Your task to perform on an android device: I want to share my reminder with my son, Olivier Dupont.
Image 0: 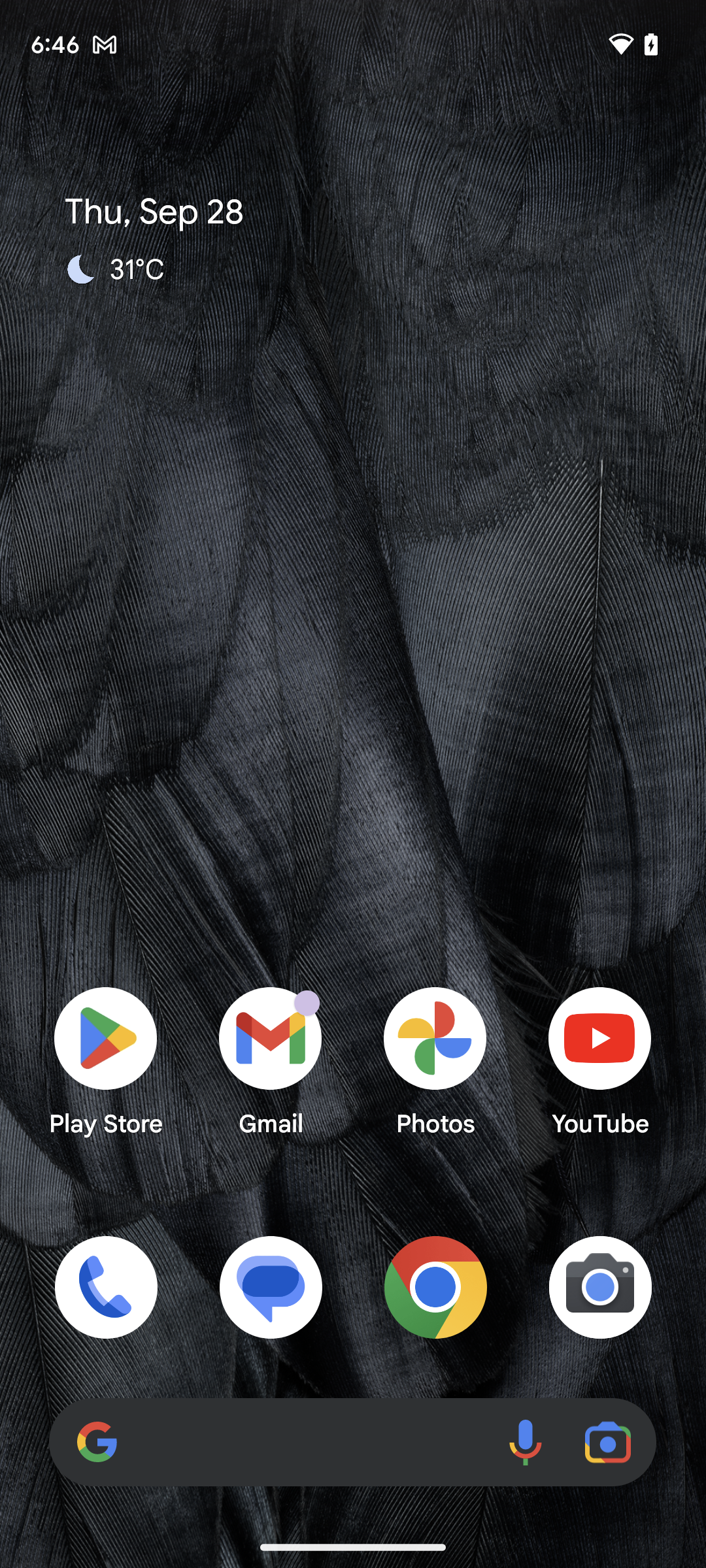
Open the reminder app.
Step 0: open app "Reminder"
Image 1: 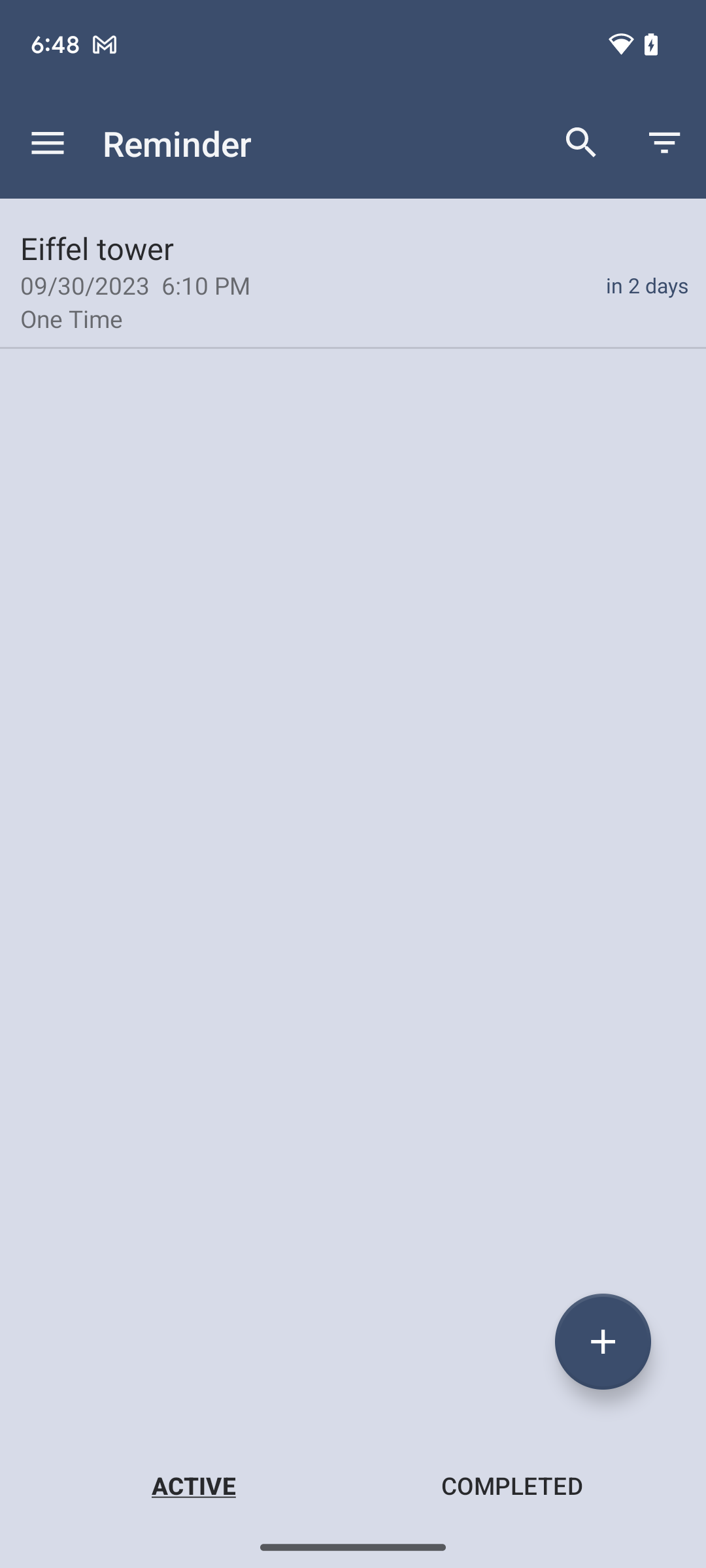
Tap on the reminder present on the screen.
Step 1: click (129, 285)
Image 2: 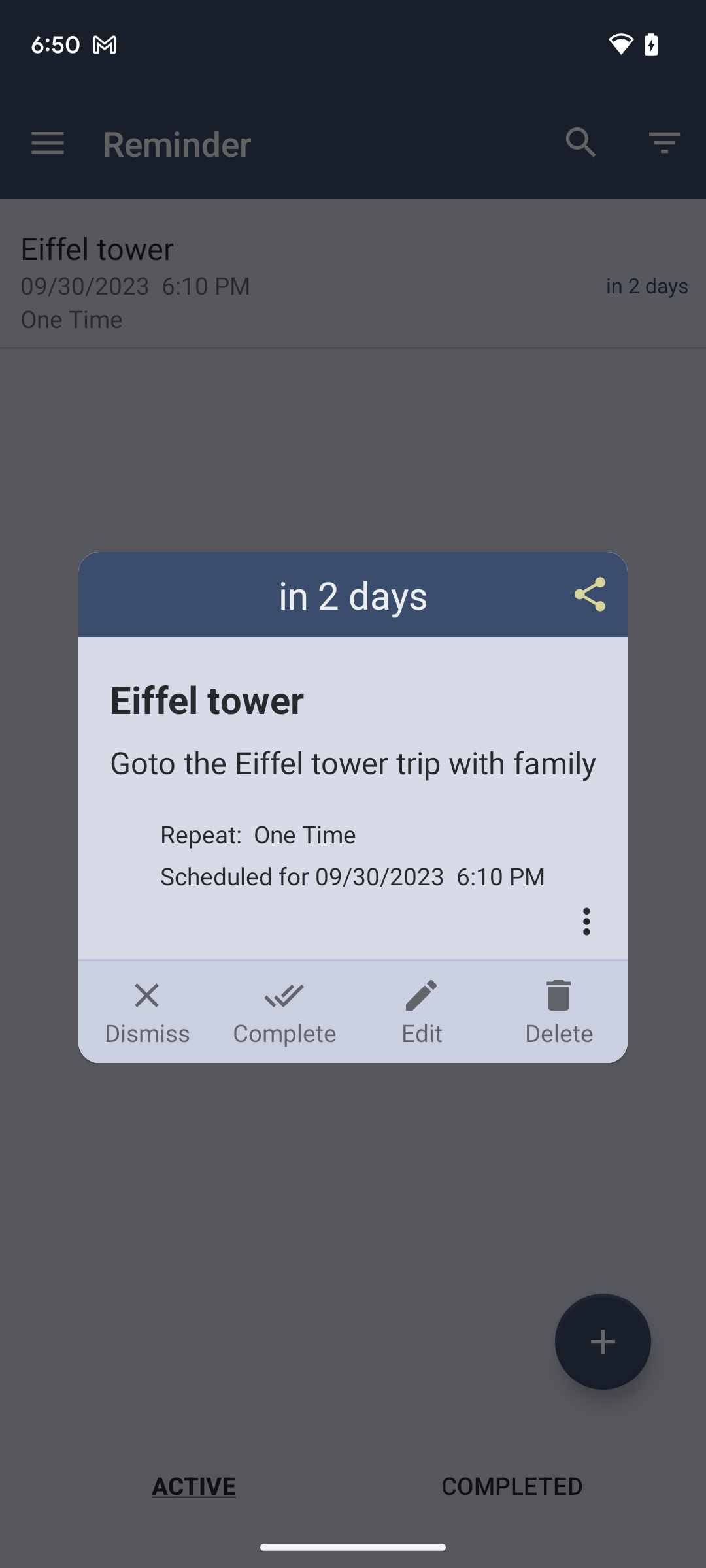
Tap on the share icon at the top of the screen.
Step 2: click (353, 594)
Image 3: 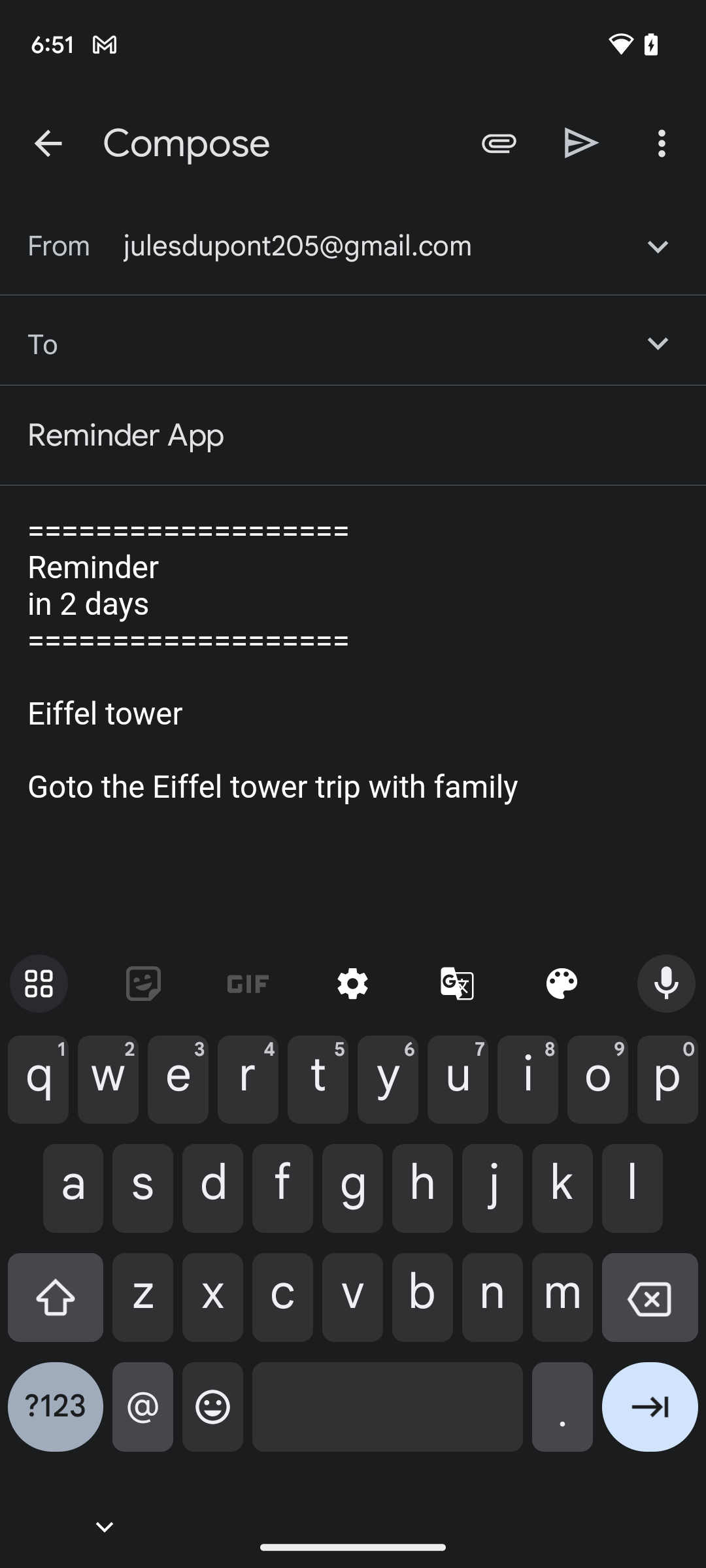
Share the reminder at jeetu945424@gmail.com.
Step 3: click (351, 343)
Image 4: 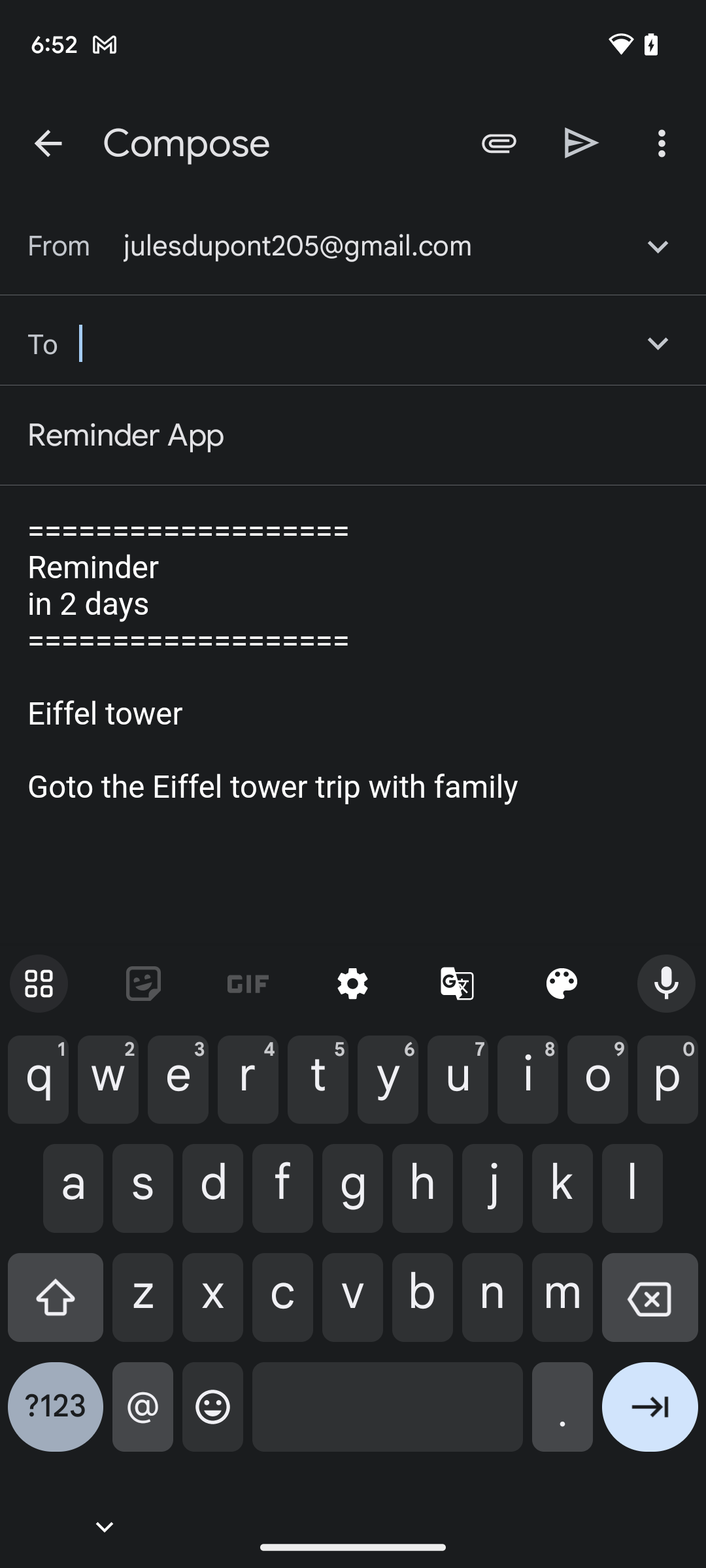
Share the reminder at jeetu945424@gmail.com.
Step 4: type "jeetu945424@gmail.com"
Image 5: 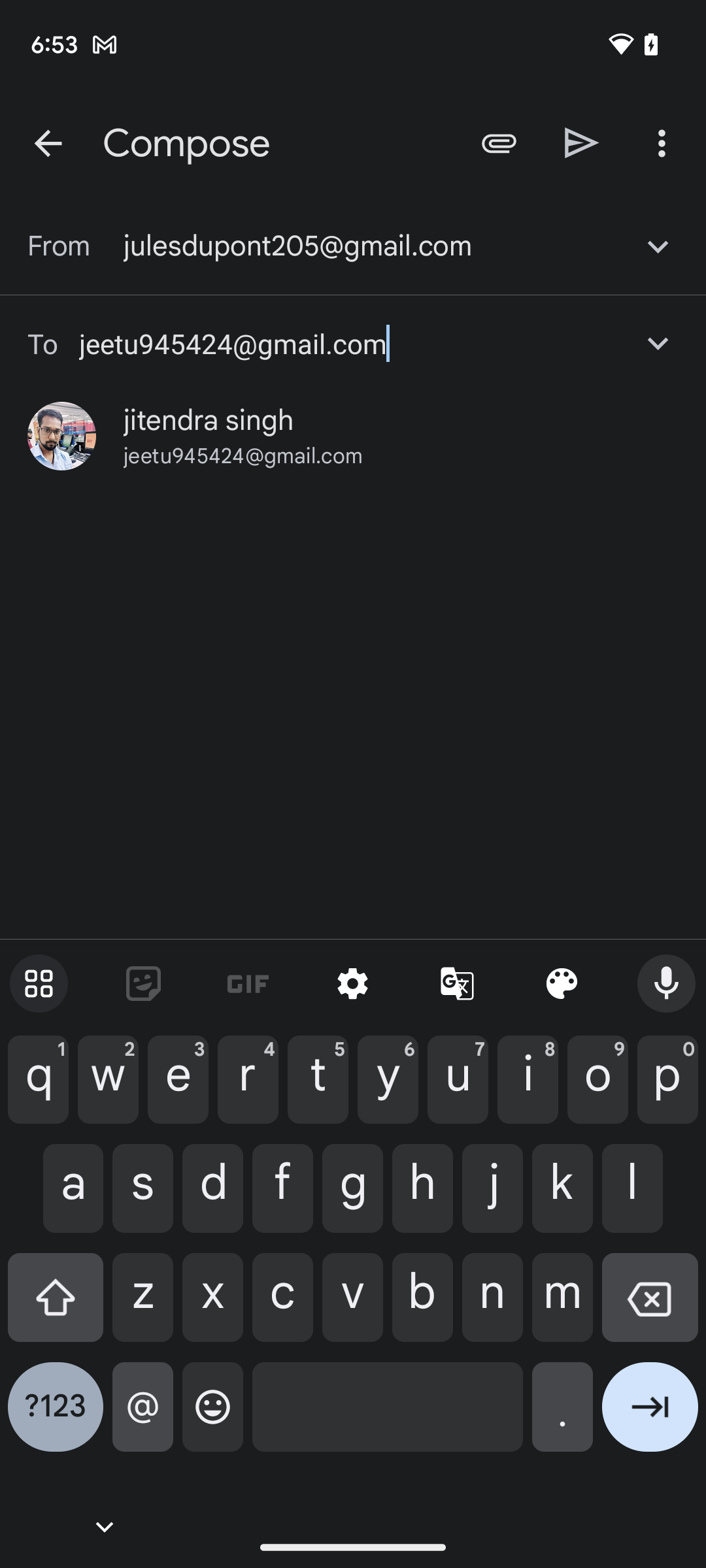
Share the reminder at jeetu945424@gmail.com.
Step 5: wait
Image 6: 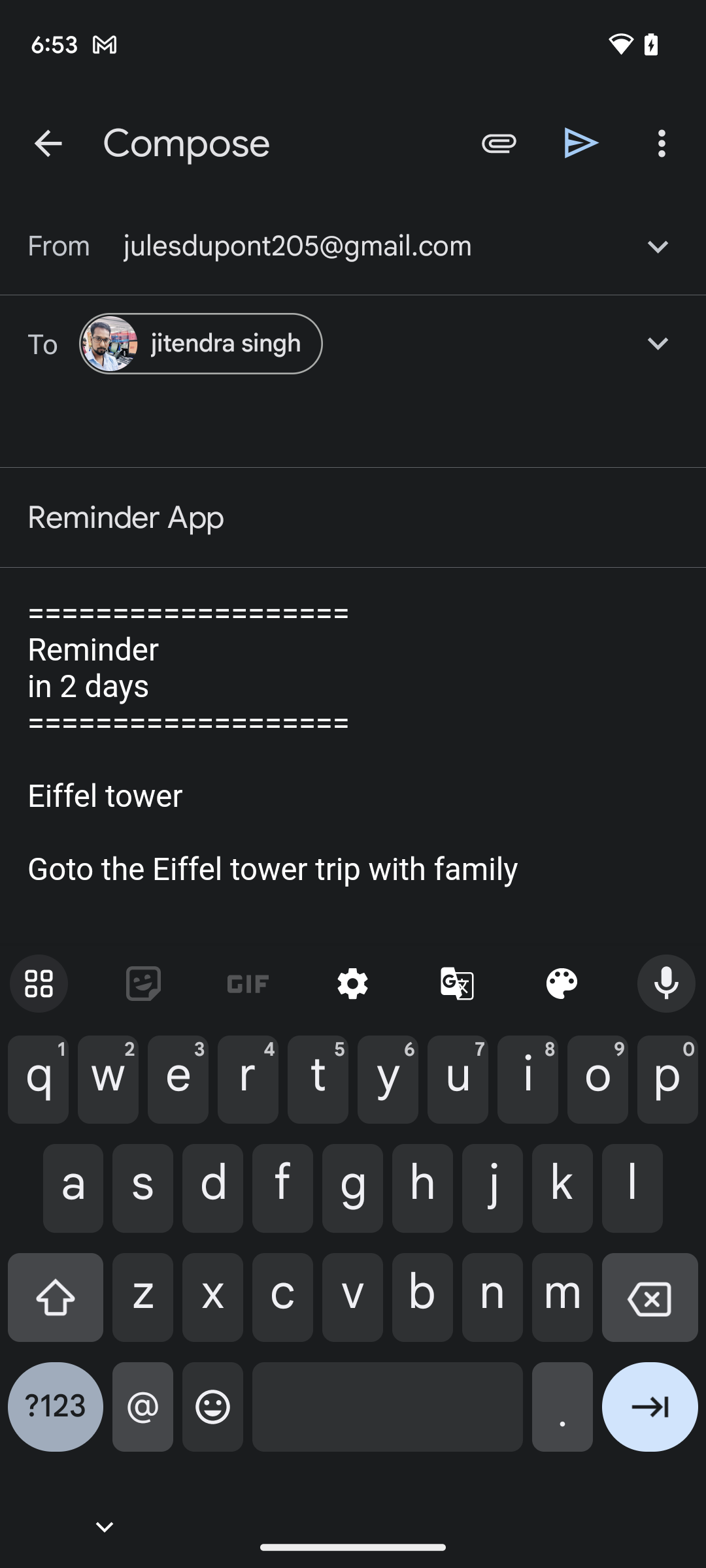
Tap on the sent icon present at the top of the screen.
Step 6: click (582, 142)